Your task to perform on an android device: I will visit Haleakala National Park, so I need to get directions for it.
Image 0: 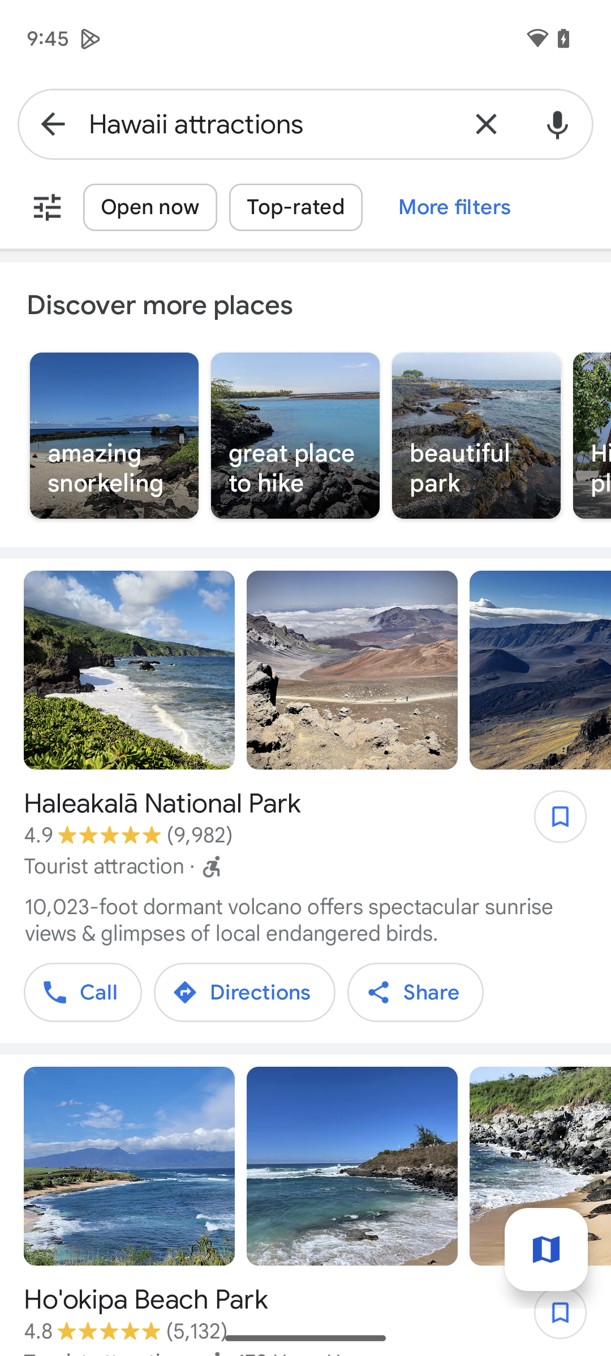
Click on Haleakala National Park
Step 0: click (379, 826)
Image 1: 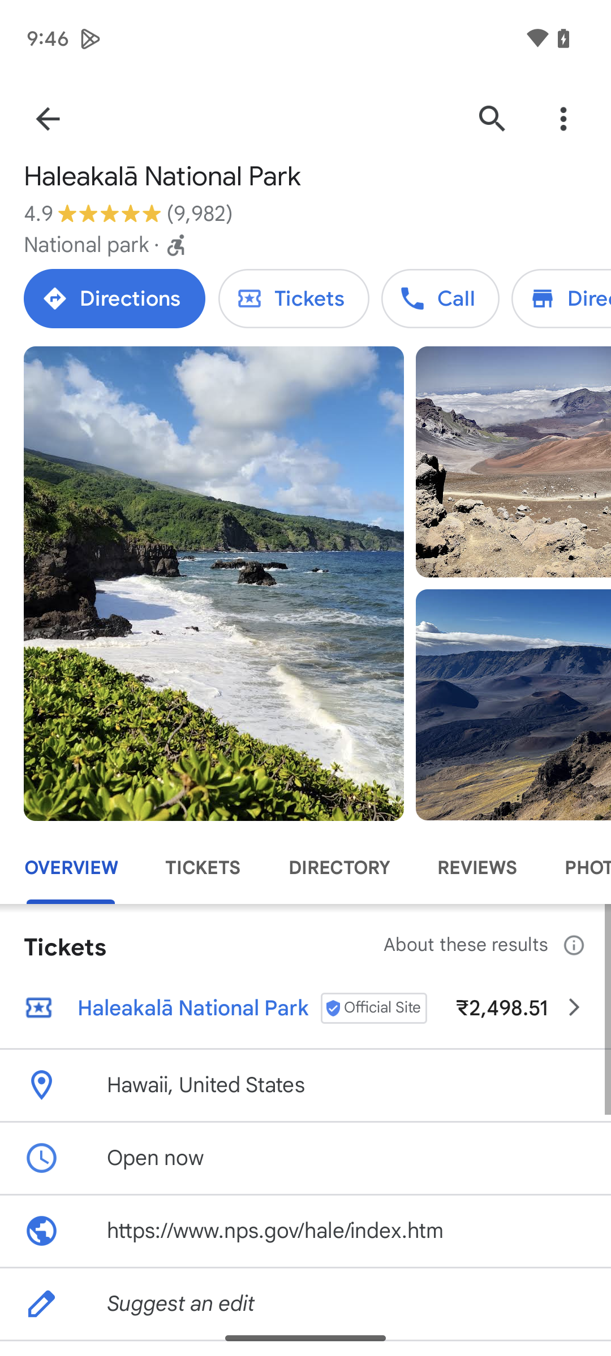
Click on directions
Step 1: click (114, 298)
Image 2: 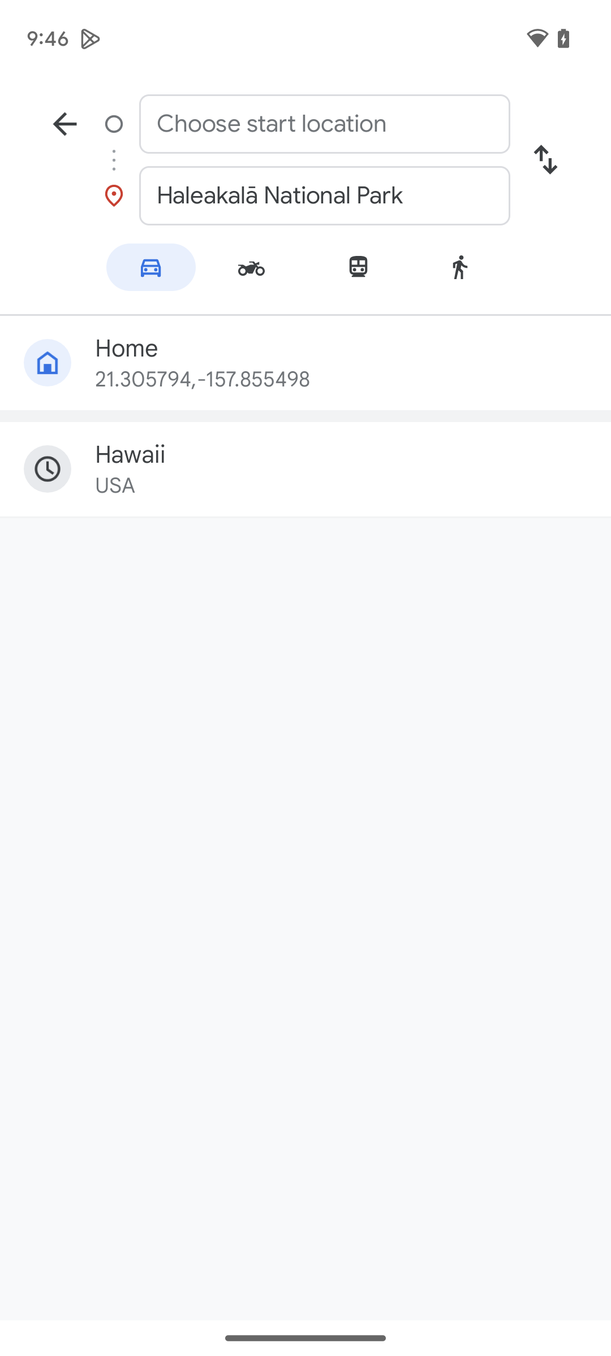
Click on choose start location
Step 2: click (324, 124)
Image 3: 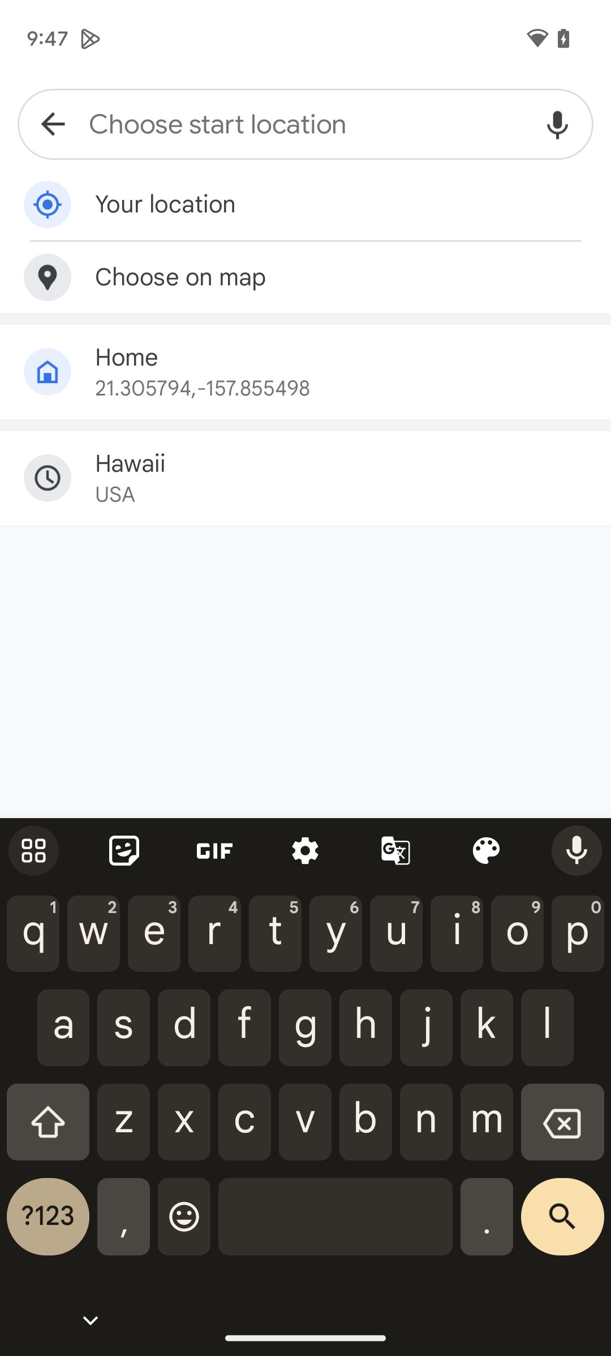
Enter Airport
Step 3: type "Airport"
Image 4: 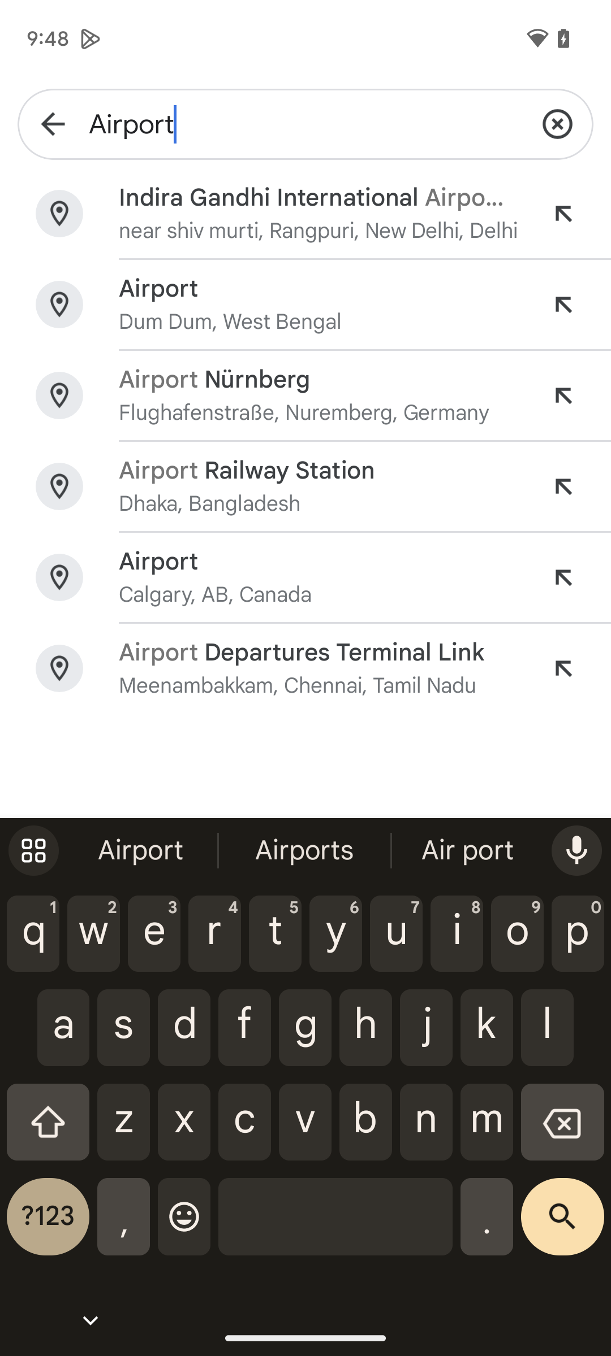
Enter Maui Airport
Step 4: type "Maui Airport"
Image 5: 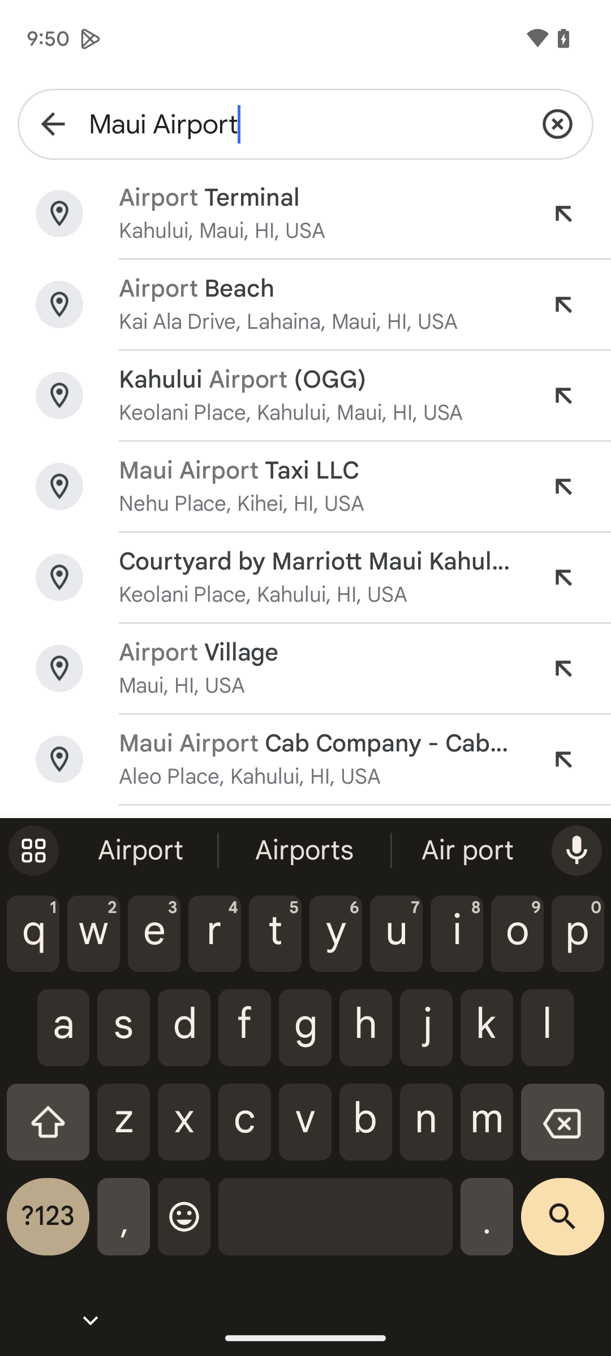
Select the first search result
Step 5: click (209, 198)
Image 6: 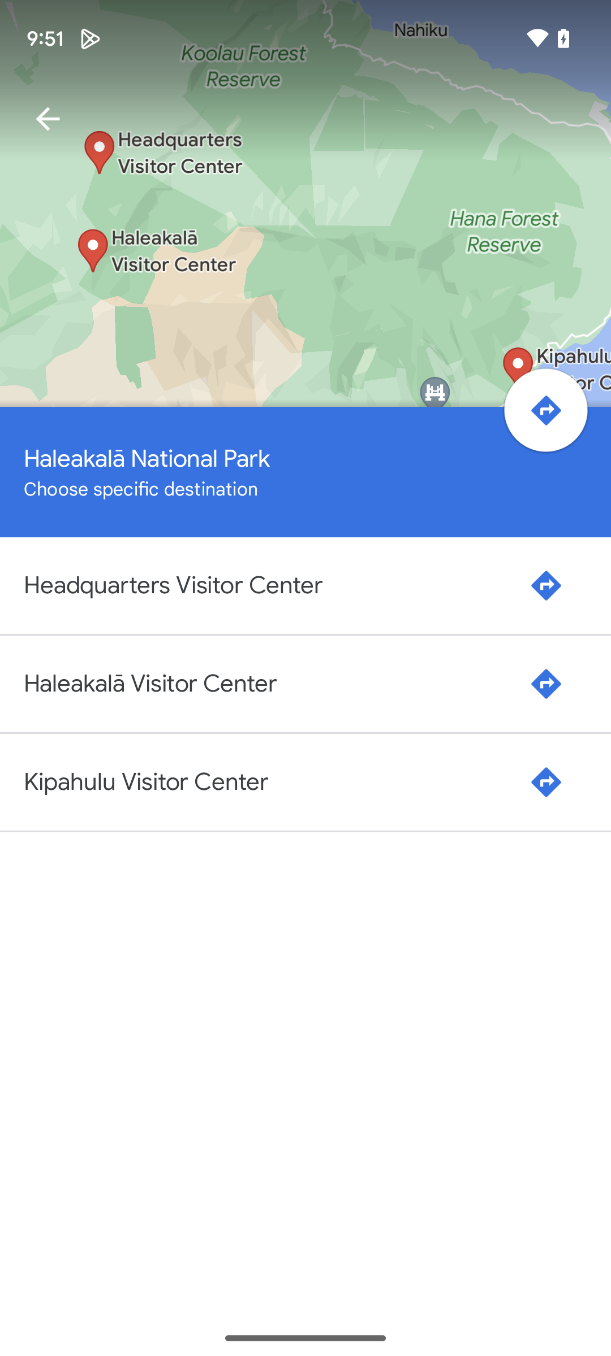
Select Headquarters Visitor Center
Step 6: click (546, 585)